Your task to perform on an android device: Now that it's late and my body needs rest, I listen to the meditation for sleep in the Medito app.
Image 0: 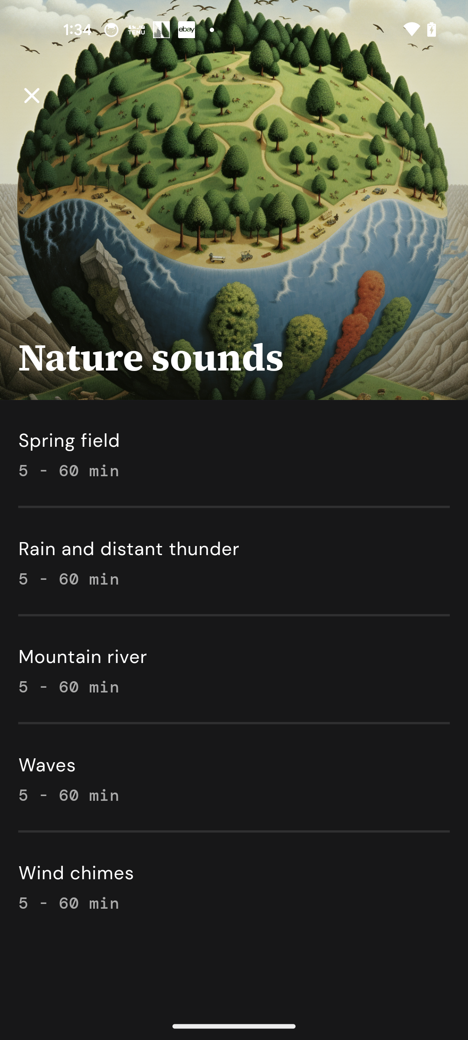
Get back to the previous page of the app
Step 0: press back button
Image 1: 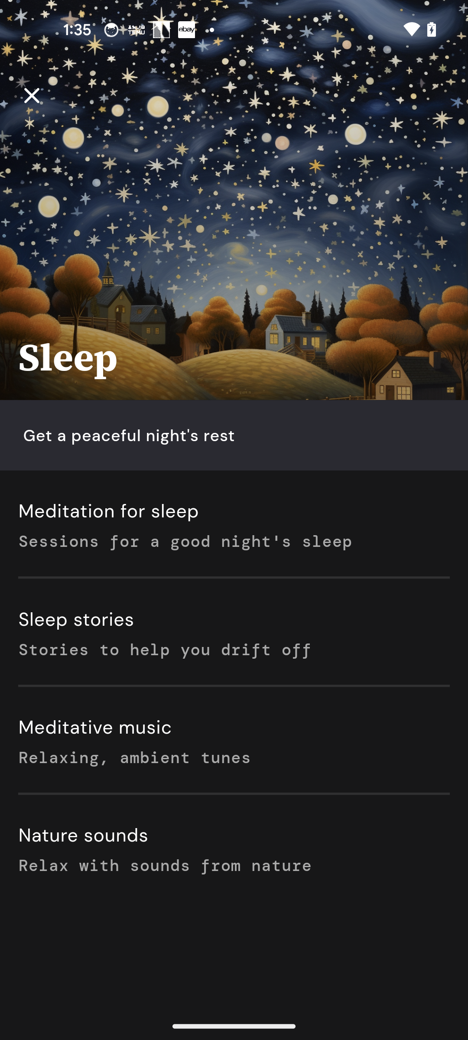
Click on the mediation for sleep podcast
Step 1: click (234, 523)
Image 3: 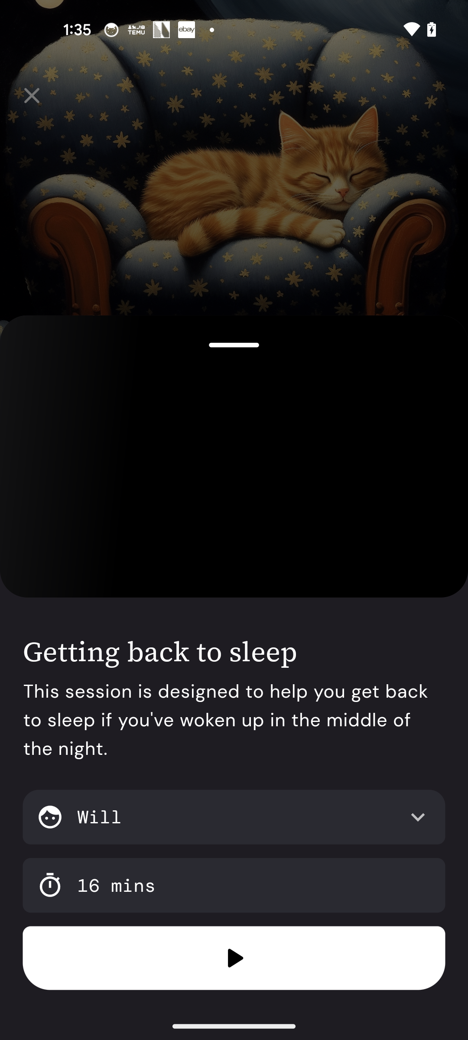
Click on the play button 
Step 3: click (232, 954)